Your task to perform on an android device: Open Sound Recorder Plus app and Delete the recording titled as Mike
Image 0: 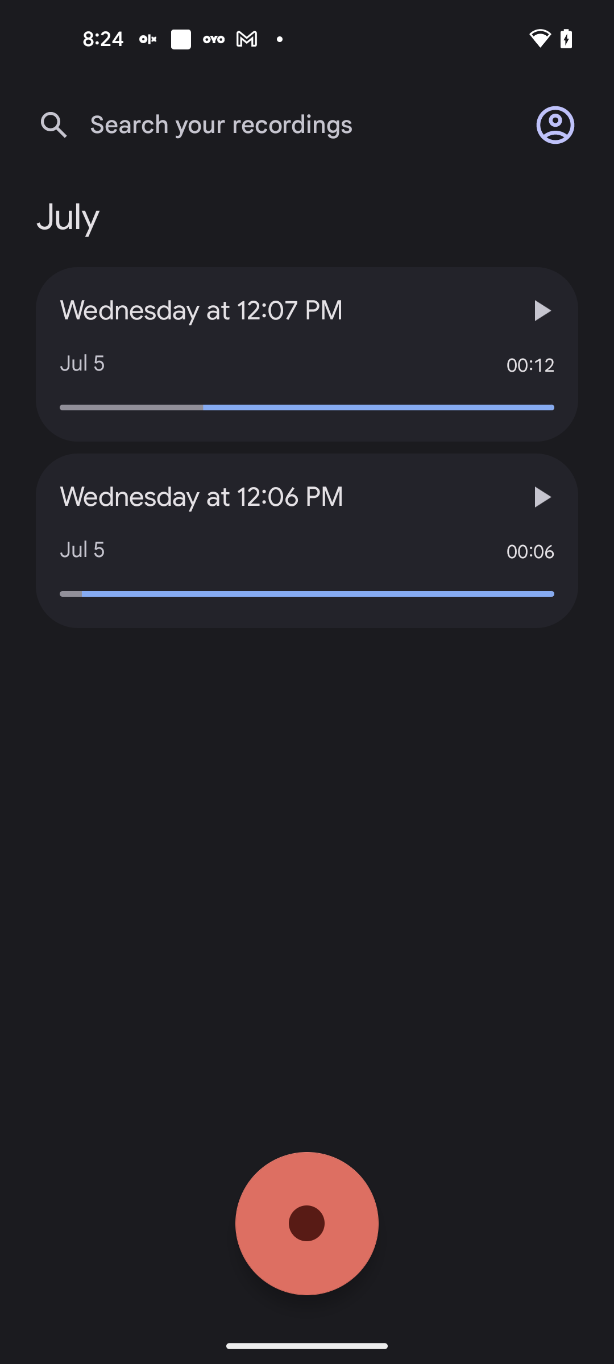
Open Sound Recorder Plus app
Step 0: open app "Sound Recorder Plus"
Image 1: 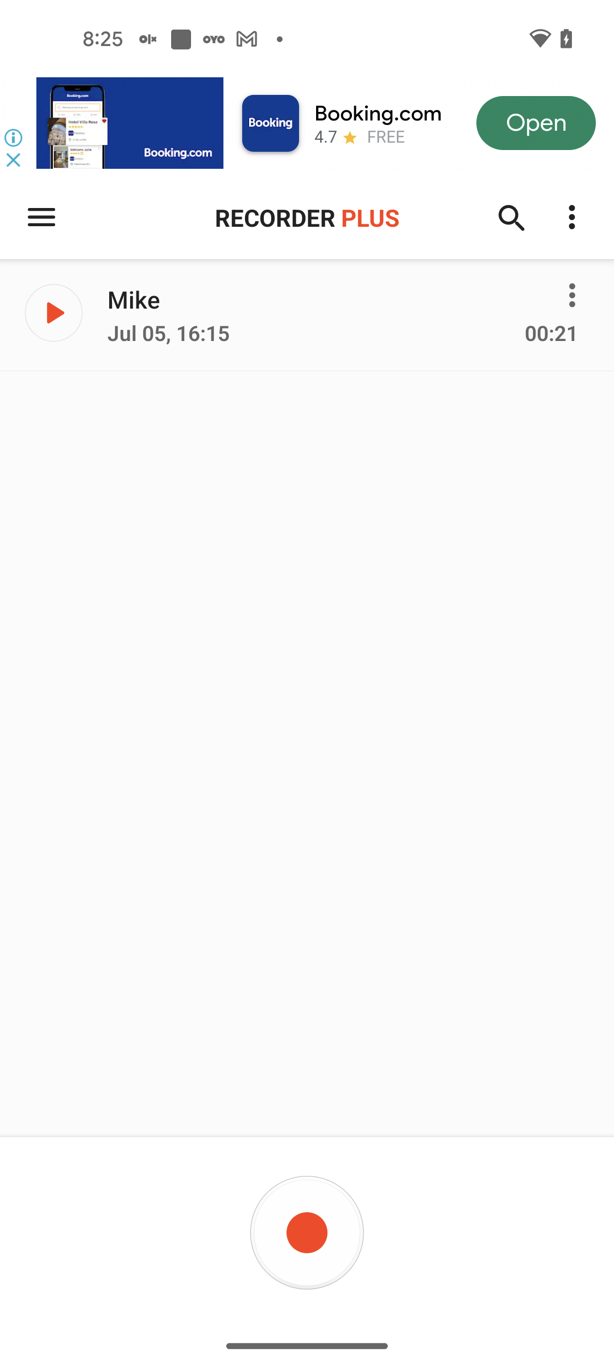
Click on the More icon in front of the Mike recording
Step 1: click (570, 290)
Image 2: 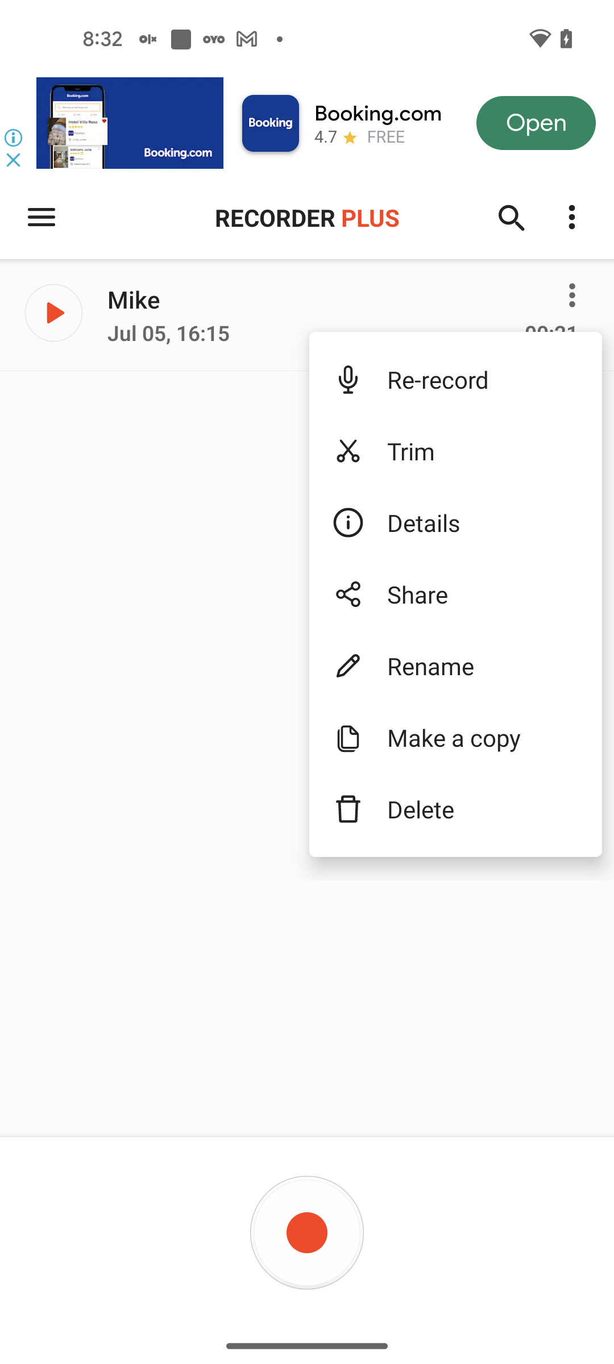
Click on the Delete option
Step 2: click (483, 809)
Image 3: 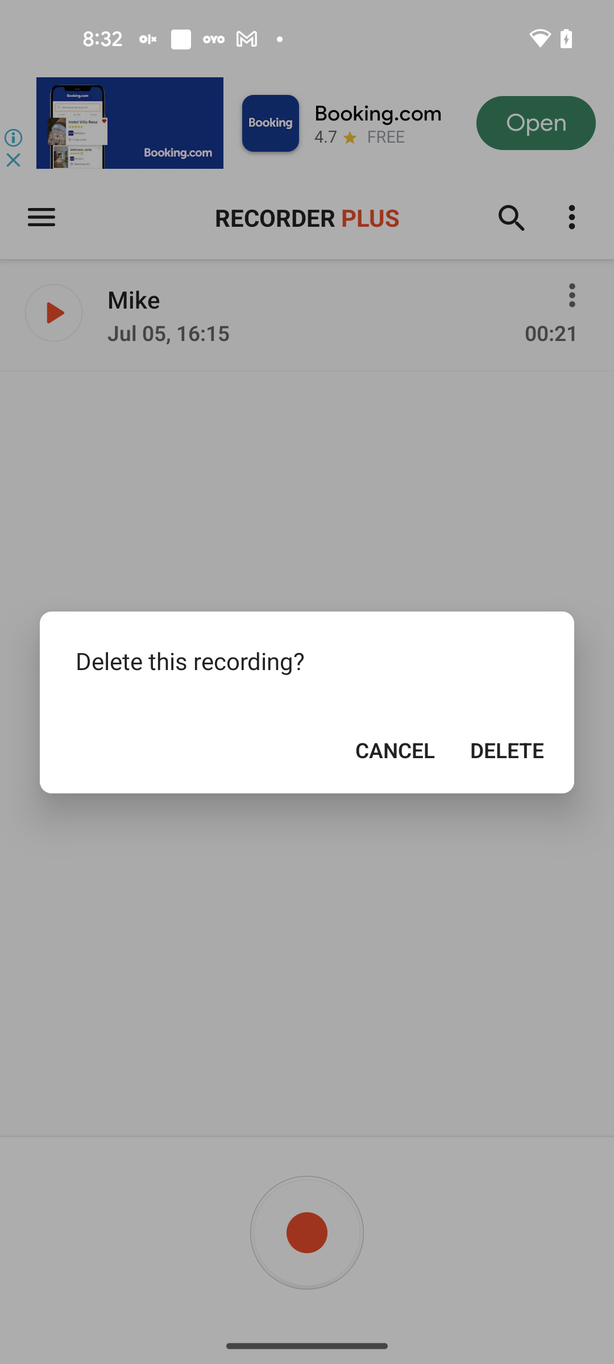
Click on the Delete option
Step 3: click (507, 750)